Your task to perform on an android device: I want to find an inspiration article for underwatering  in the Blossom app so that I am aware of typical problems with plant health.
Image 0: 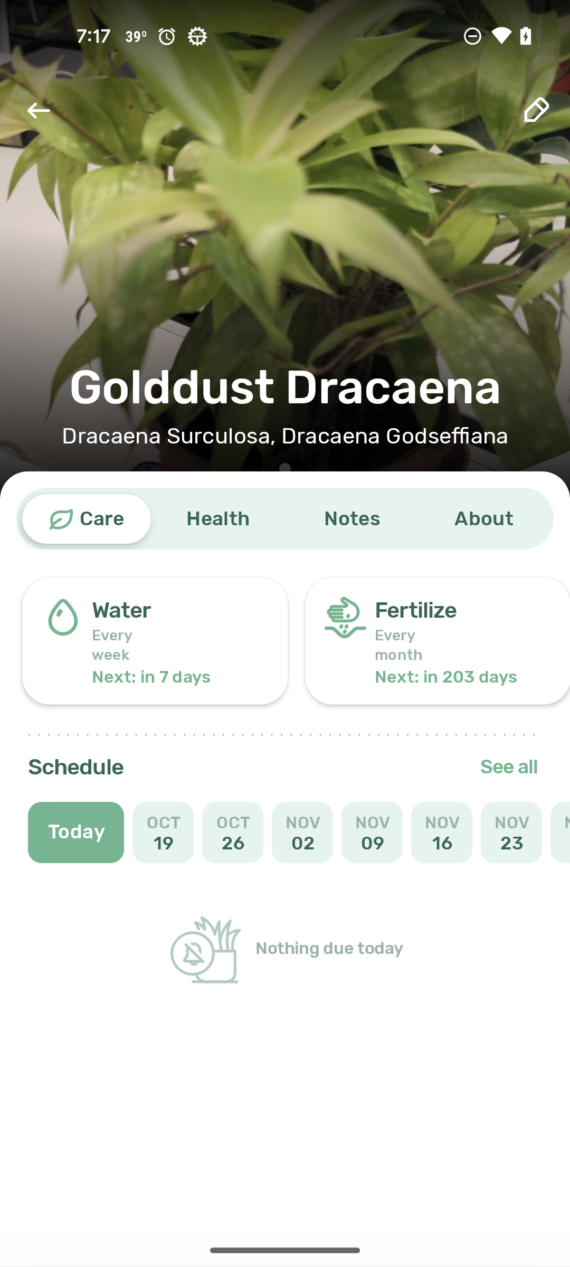
Go back to previous page 
Step 0: press back button
Image 1: 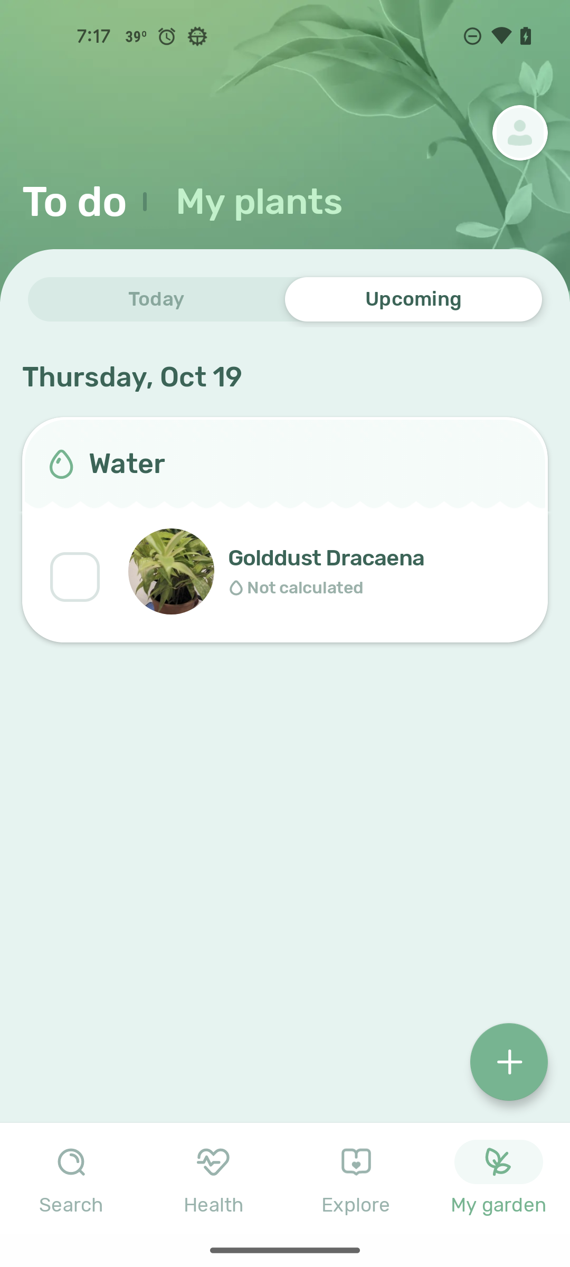
Click on the health tab 
Step 1: click (214, 1178)
Image 2: 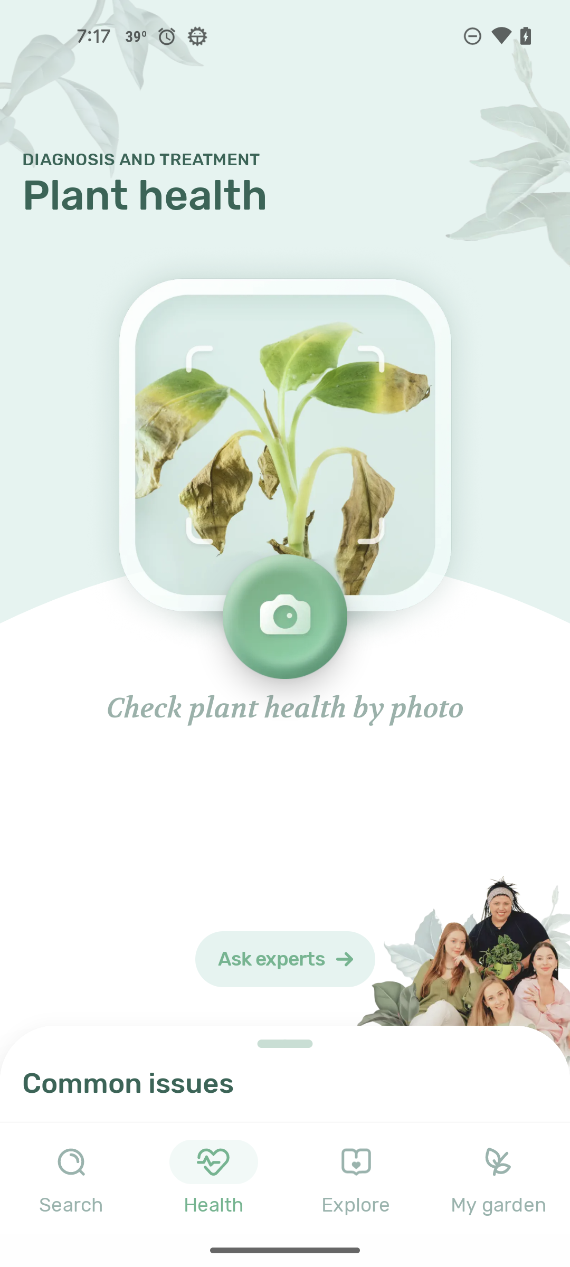
Click on the health tab 
Step 2: wait
Image 3: 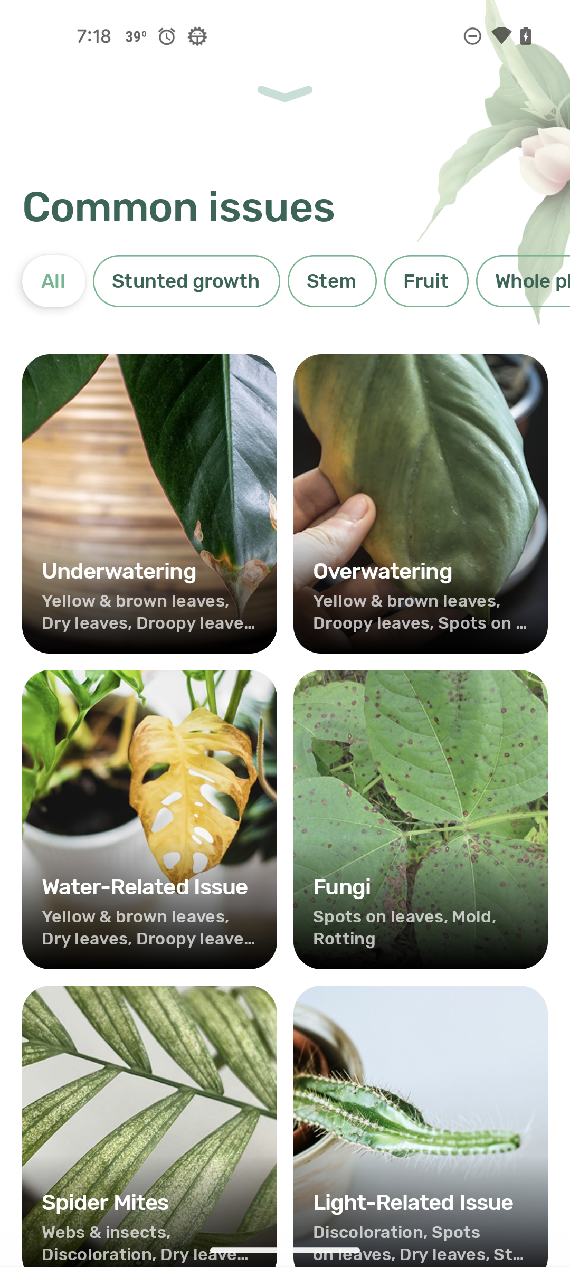
Click on the underwatering 
Step 3: click (149, 504)
Image 4: 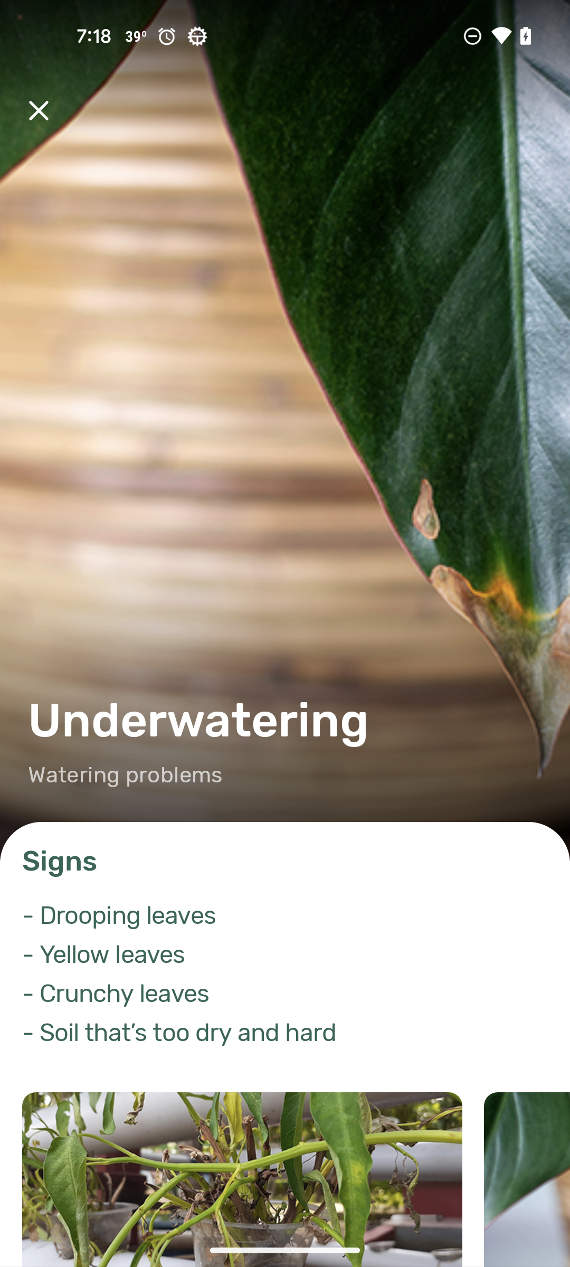
Swipe up
Step 4: scroll down
Image 5: 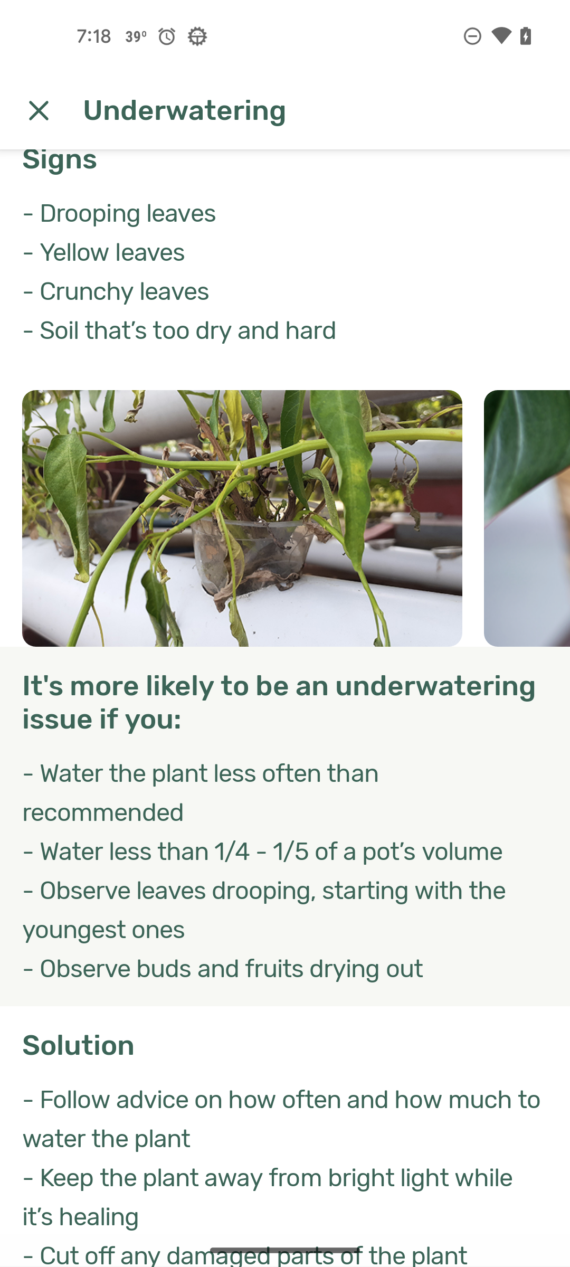
Swipe up
Step 5: scroll down